Your task to perform on an android device: See the travel information for the Copa Airlines flight 758 from GRU International Airport in Sao Paulo to JFK International Airport in New York by using the Expedia app.
Image 0: 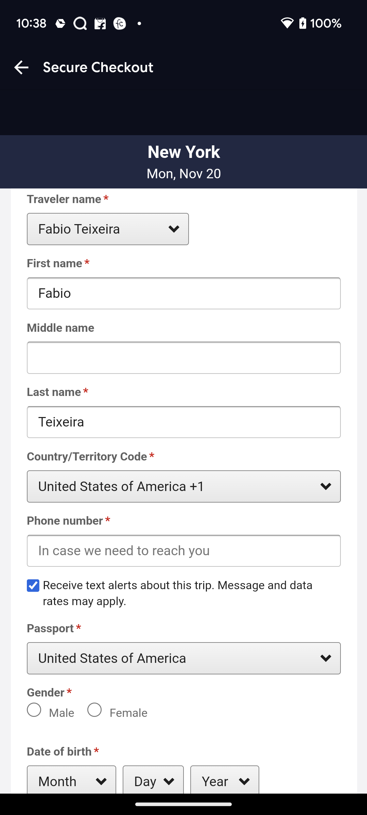
go back to the previous page
Step 0: press back button
Image 1: 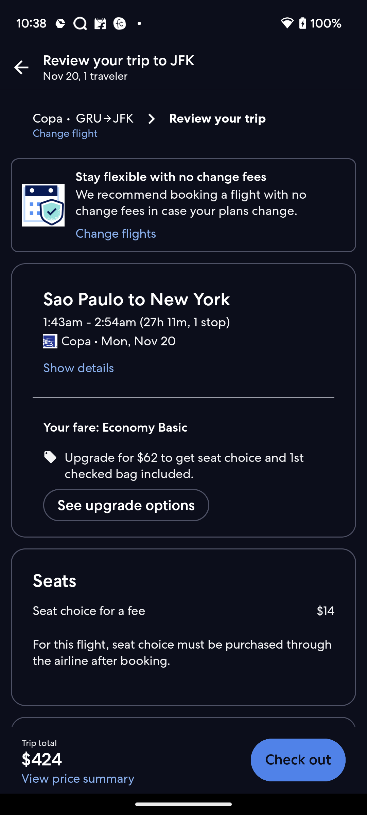
go back to the previous page
Step 1: press back button
Image 2: 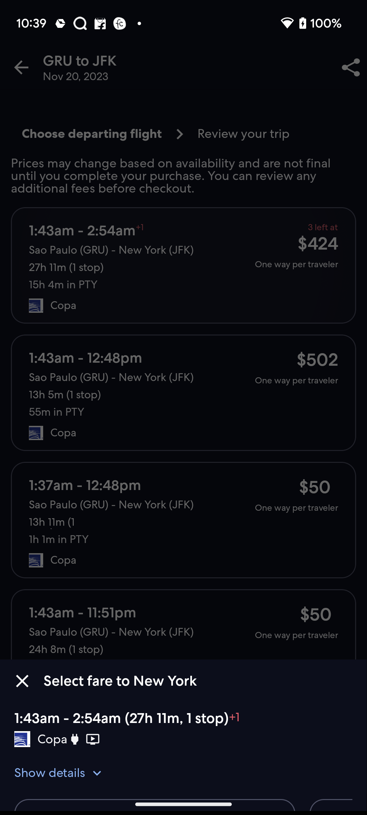
go back to the previous page
Step 2: wait
Image 3: 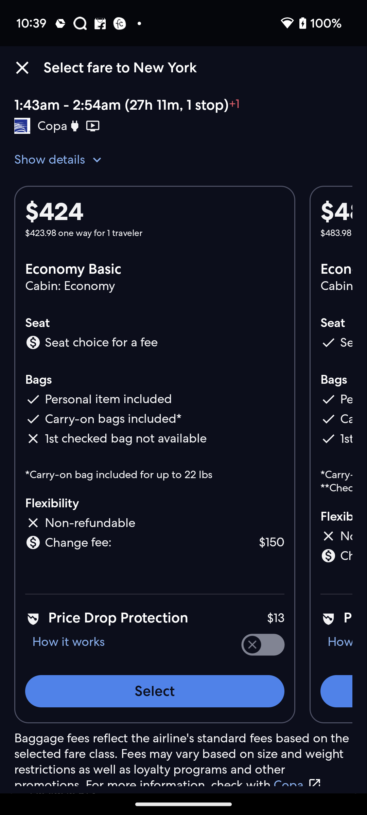
Click on the drop down icon of  Show details
Step 3: click (50, 159)